Your task to perform on an android device: I decided to read my favorite book, The Martian by Andy Weir, in the Moon+ Reader app, and my wife also asked me to share this book with her on the Gmail app, so share this book with my wife at clarawagner98b@gmail.com in the Gmail app.
Image 0: 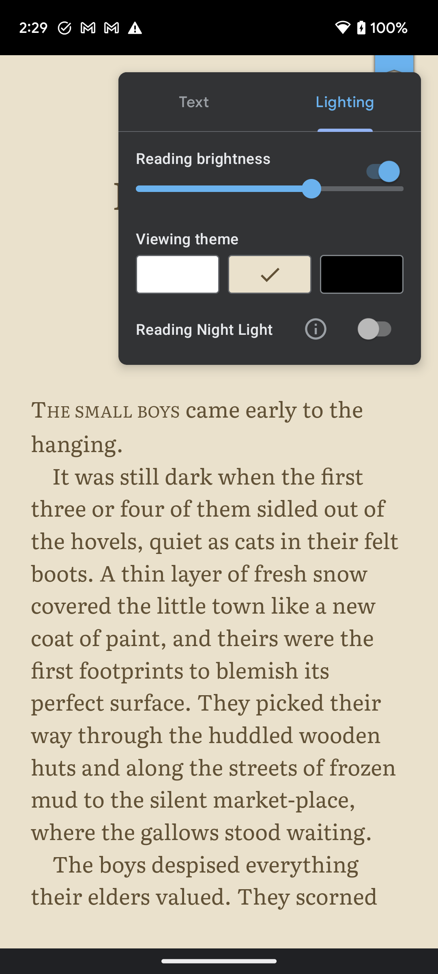
Open the Moon+ Reader app.
Step 0: open app "Moon+ Reader"
Image 1: 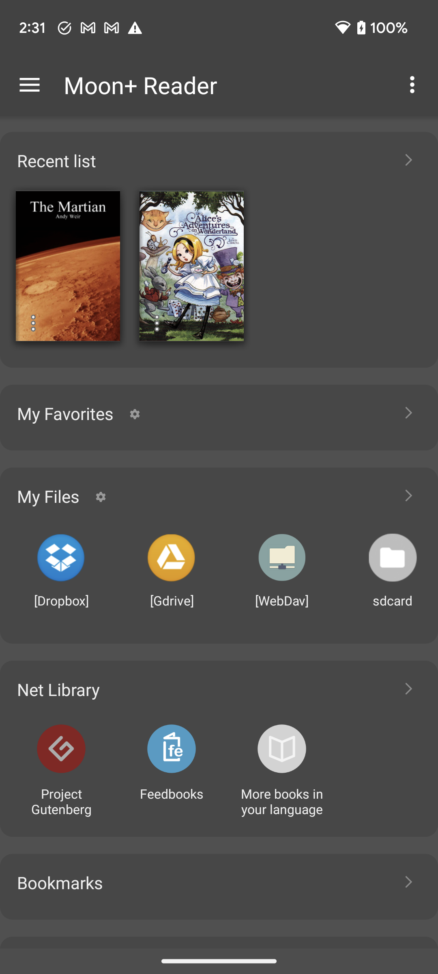
Click on the three dots icon of the book The Martian by Andy Weir to view the share option.
Step 1: click (32, 325)
Image 2: 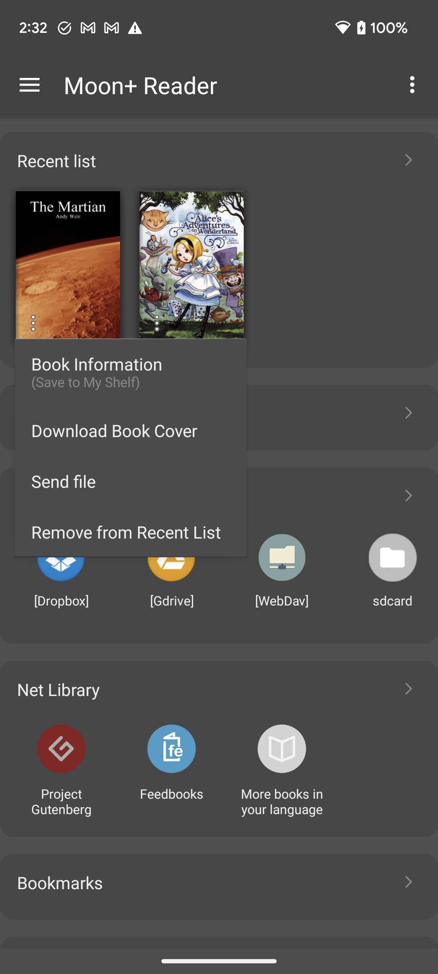
Click on the send file option to share this file.
Step 2: click (130, 481)
Image 3: 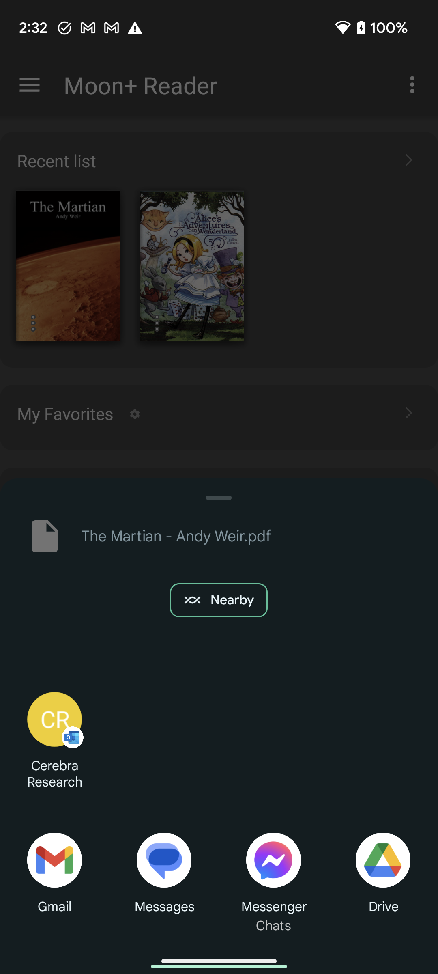
Click on the Gmail app icon to select the Gmail app
Step 3: click (54, 860)
Image 4: 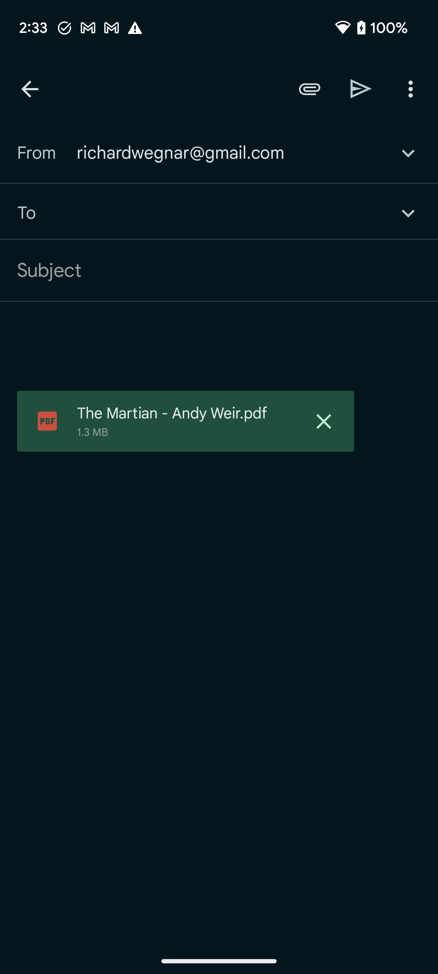
Type clarawagner98b@gmail.com in the recipient section
Step 4: type "clarawagner98b@gmail.com"
Image 5: 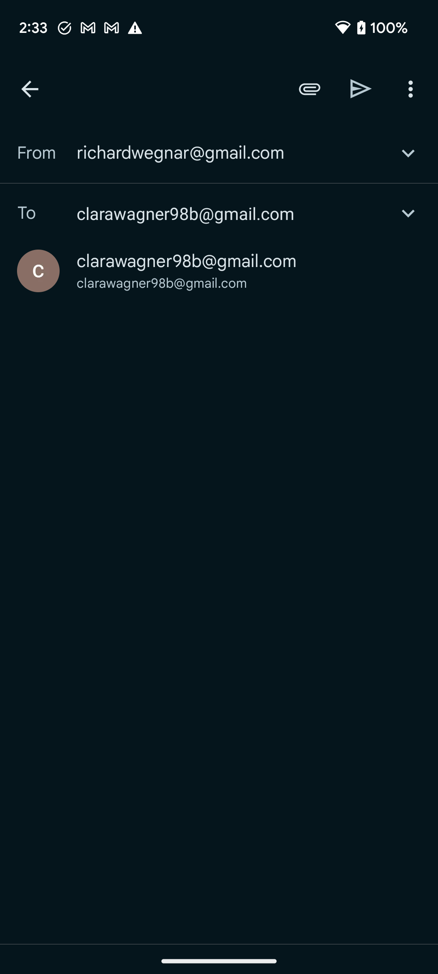
Click on the suggested account to select the recipient account
Step 5: click (187, 261)
Image 6: 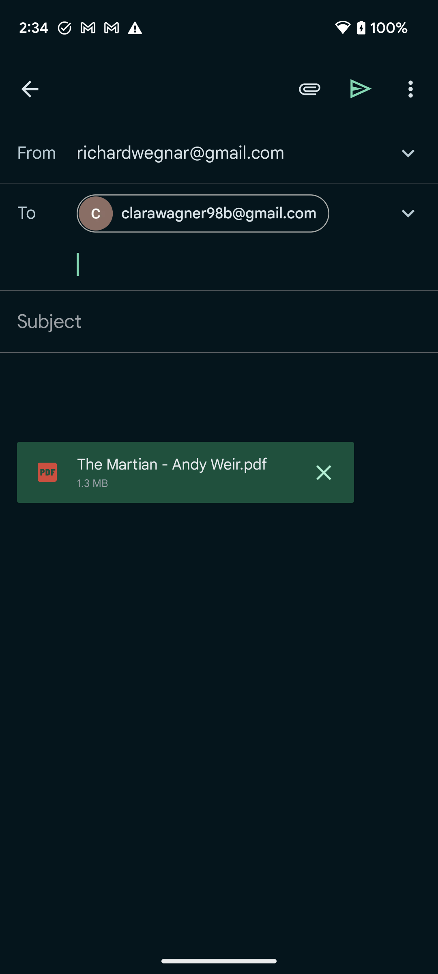
Click on the send icon at the top right corner of the screen to send this file to my wife
Step 6: click (361, 88)